Your task to perform on an android device: Open the Taskito app and mark the Dance Class task as completed.
Image 0: 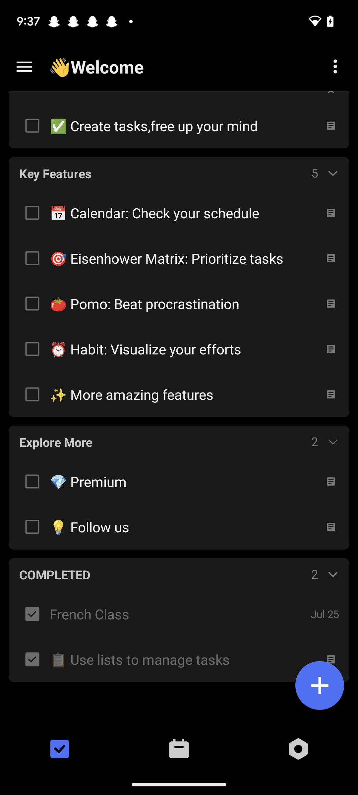
Open the Taskito app
Step 0: open app "Taskito"
Image 1: 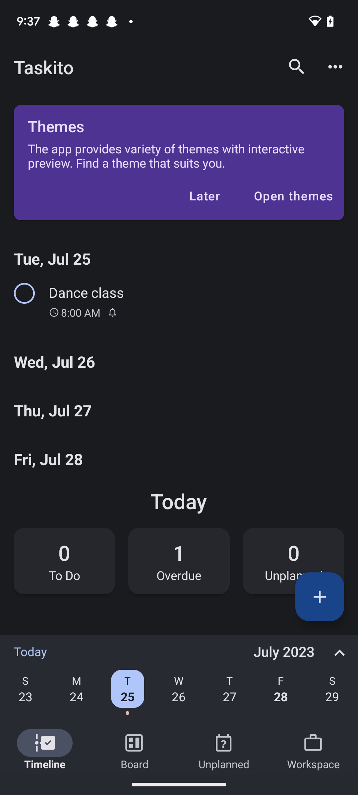
Open the Dance Class task
Step 1: click (196, 310)
Image 2: 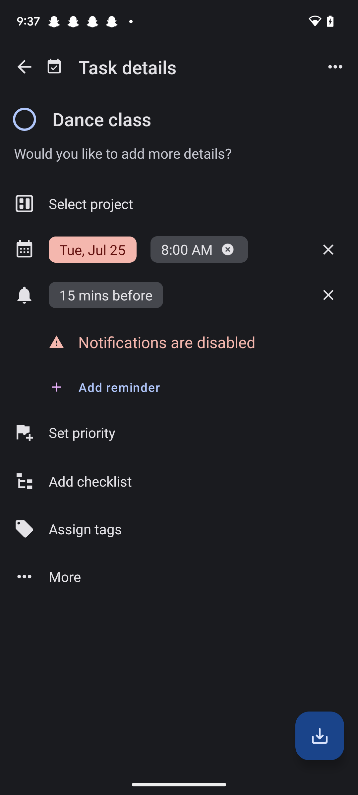
Click on the three dots at the top right corner of the screen
Step 2: click (335, 67)
Image 3: 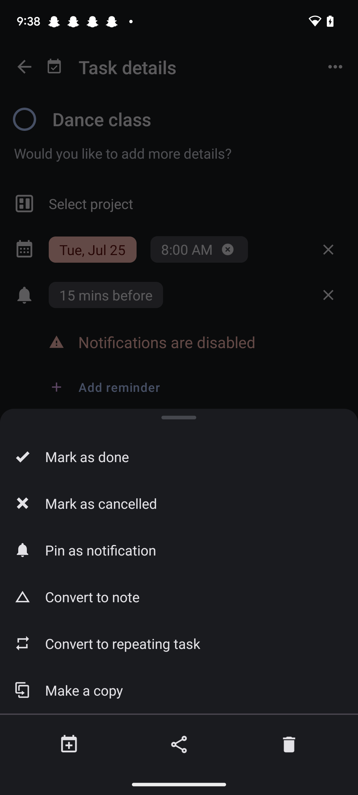
Click on the mark as done
Step 3: click (179, 456)